Your task to perform on an android device: I am planning to visit Dubai next week and search for a hotel from October 20 to October 22 for two adults in Dubai in the airbnb.
Image 0: 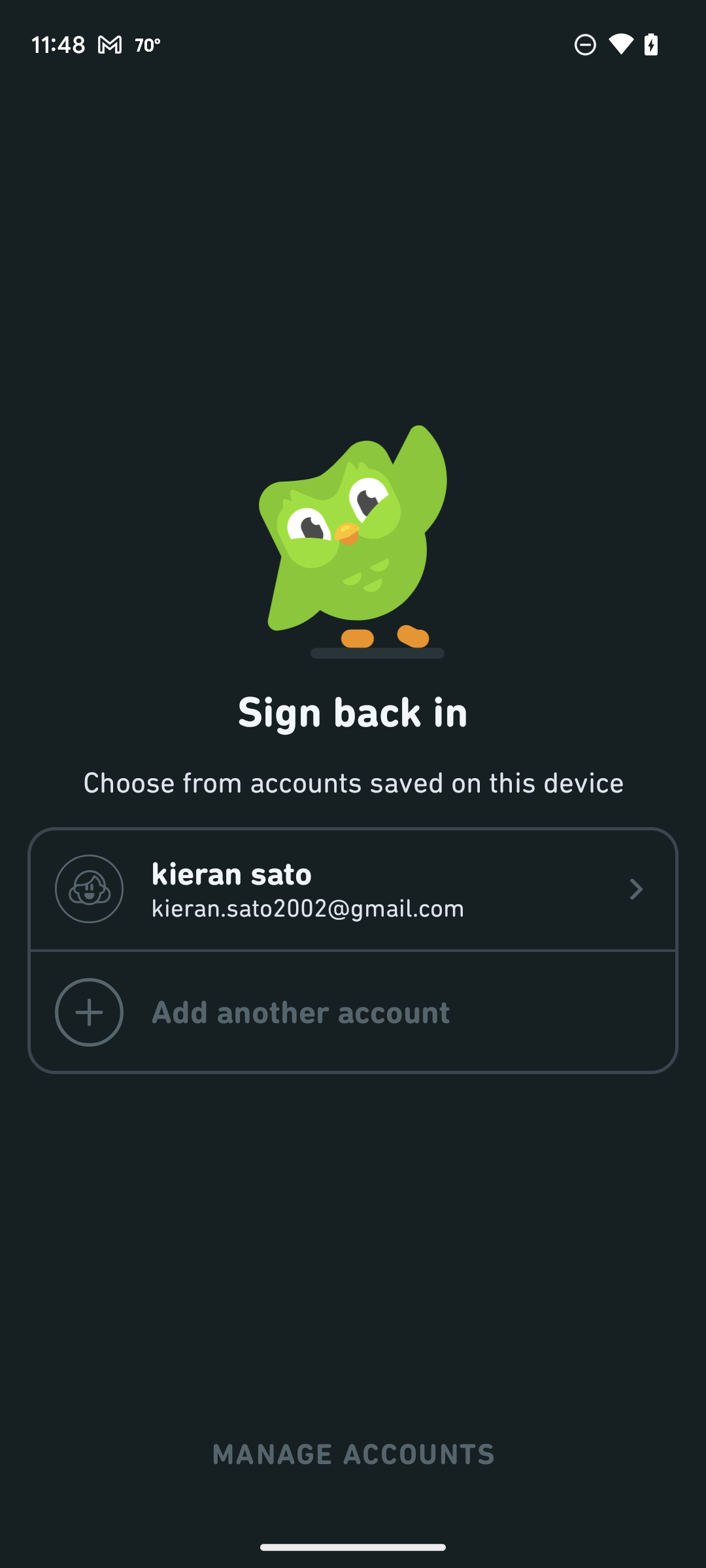
Open the airbnb app
Step 0: open app "Airbnb"
Image 1: 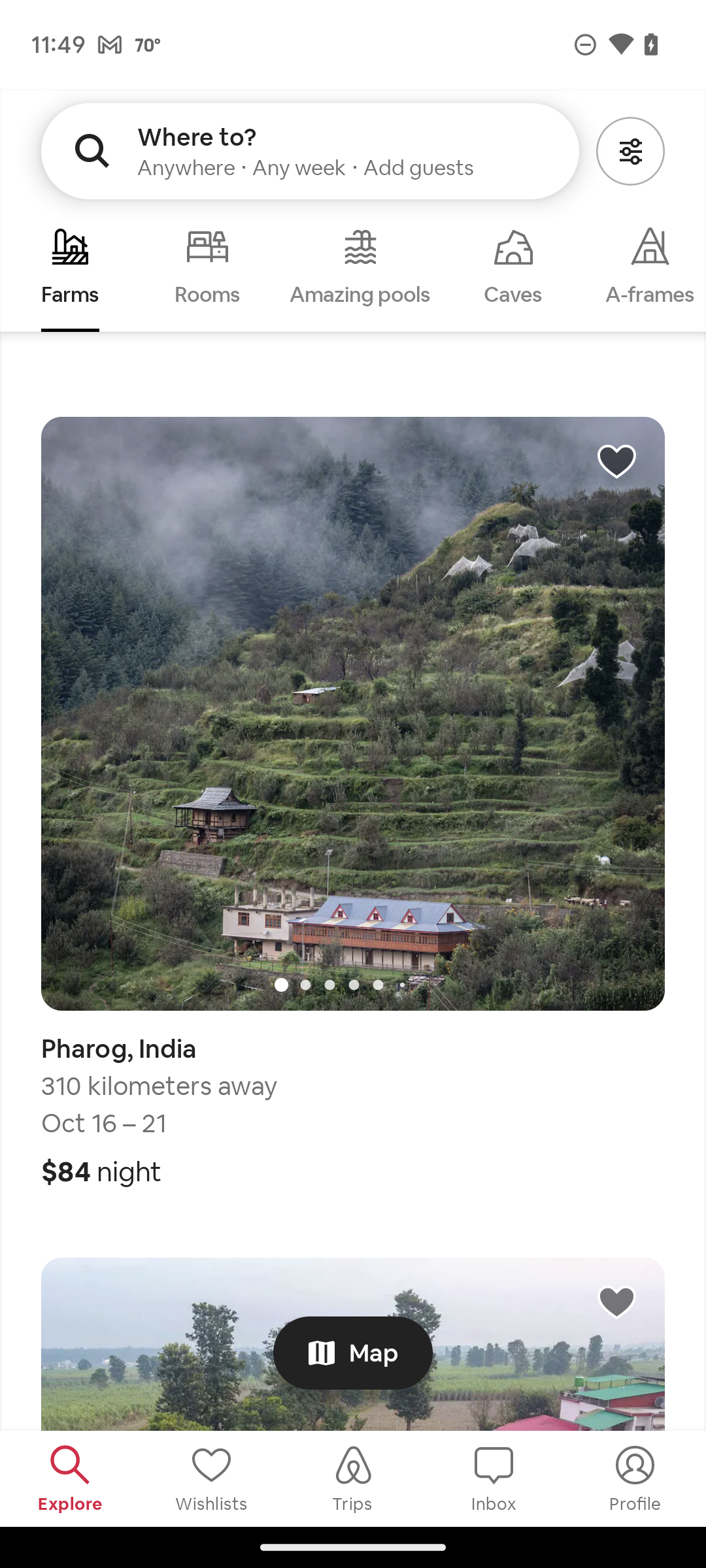
Click on the search bar
Step 1: click (197, 137)
Image 2: 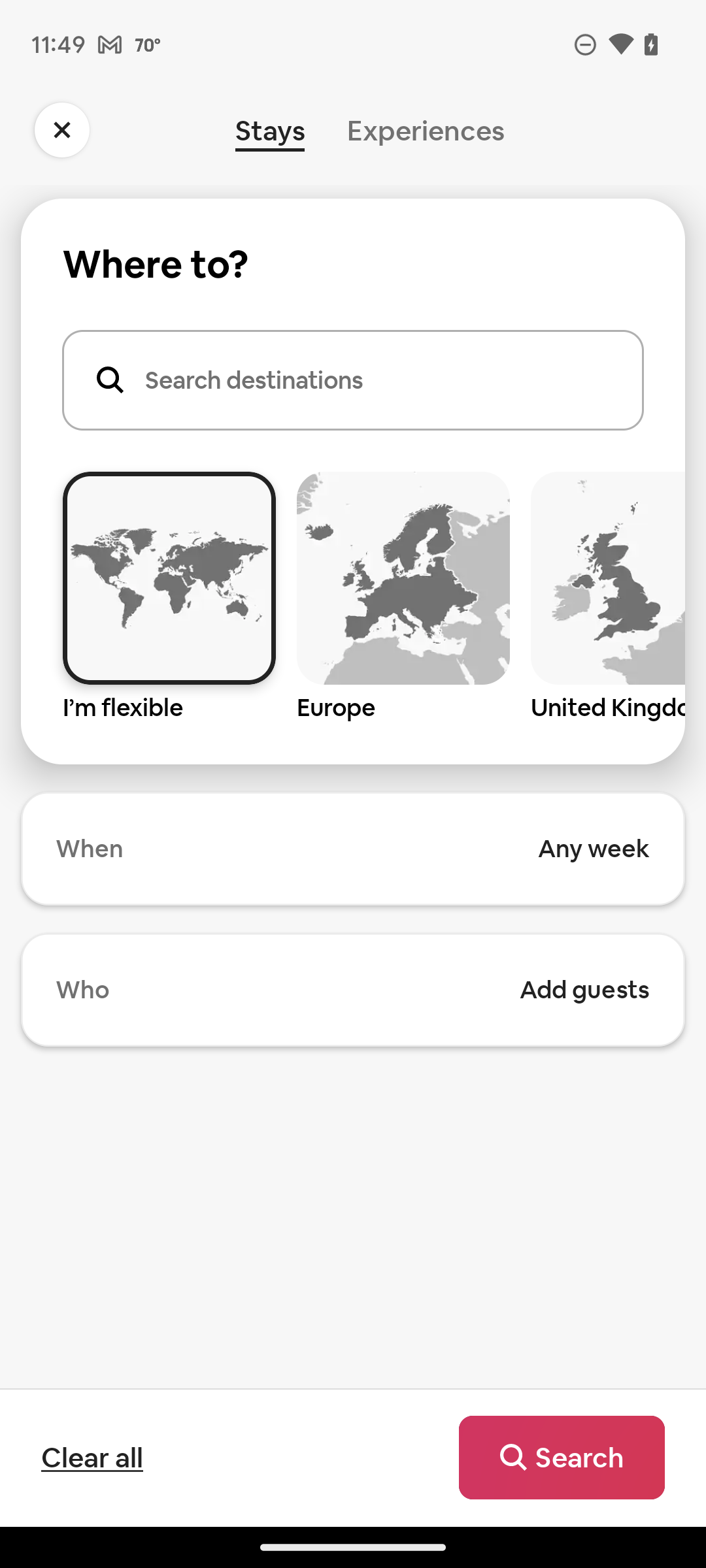
Click on the search destination.
Step 2: click (352, 482)
Image 4: 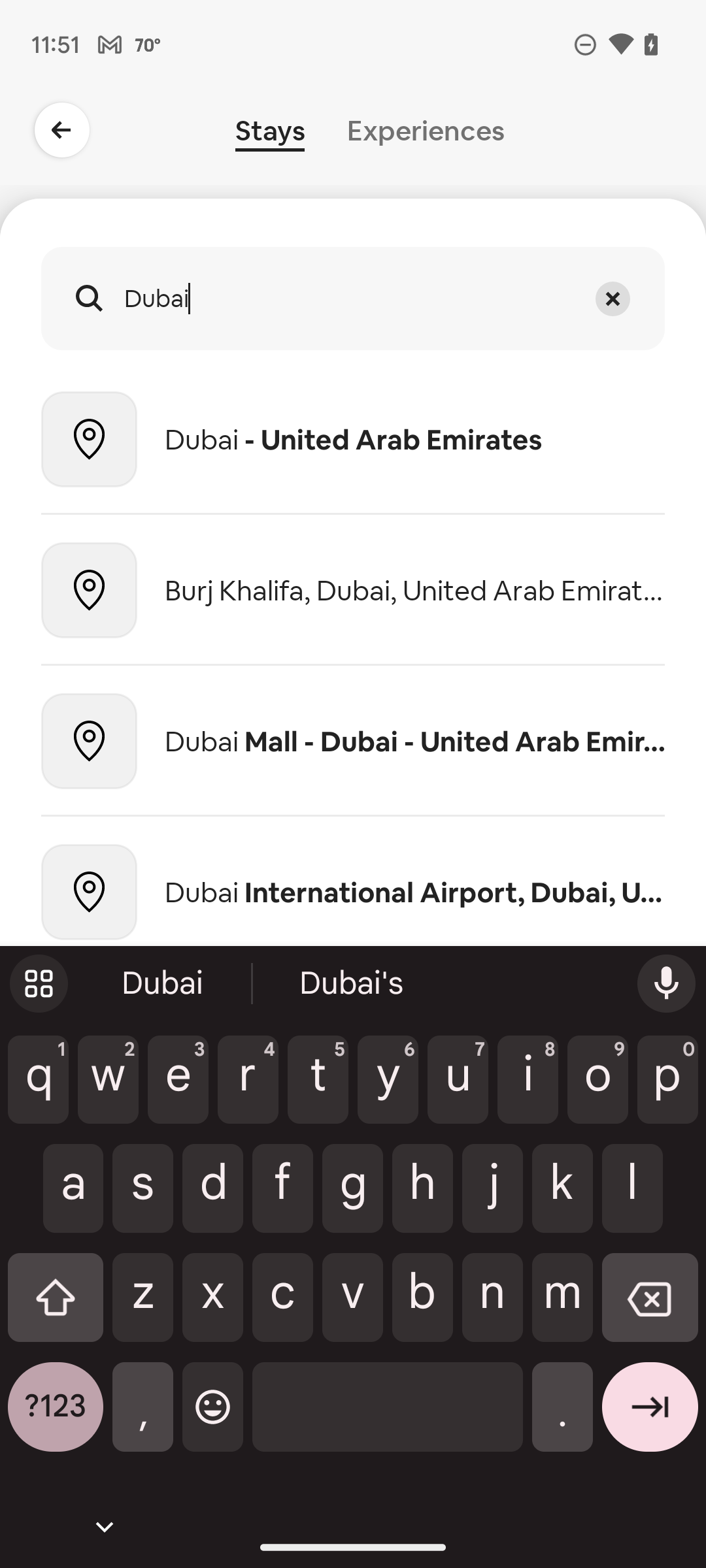
Click on Enter on the keyboard.
Step 4: click (650, 1417)
Image 5: 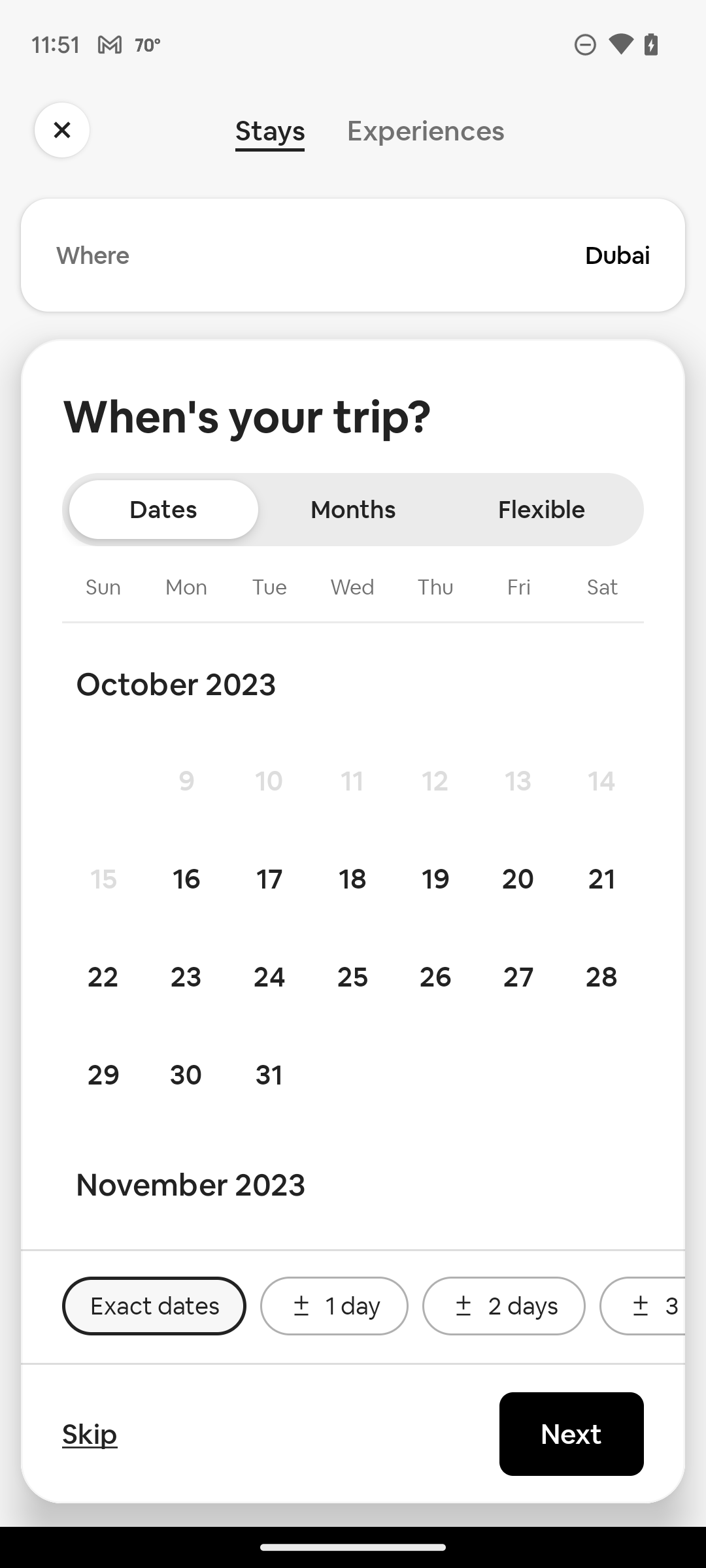
click on the 20th date
Step 5: click (518, 879)
Image 7: 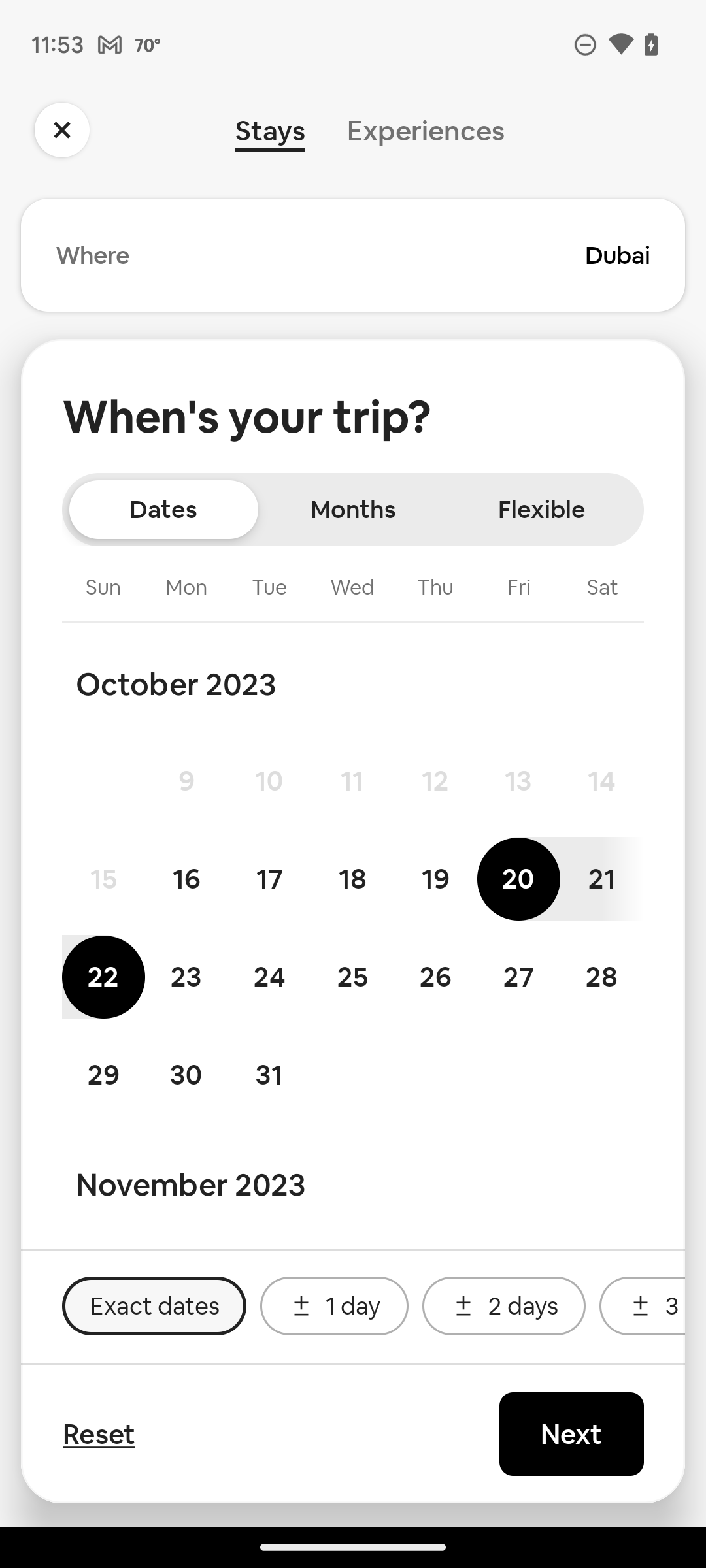
Click on the next button.
Step 7: click (571, 1434)
Image 8: 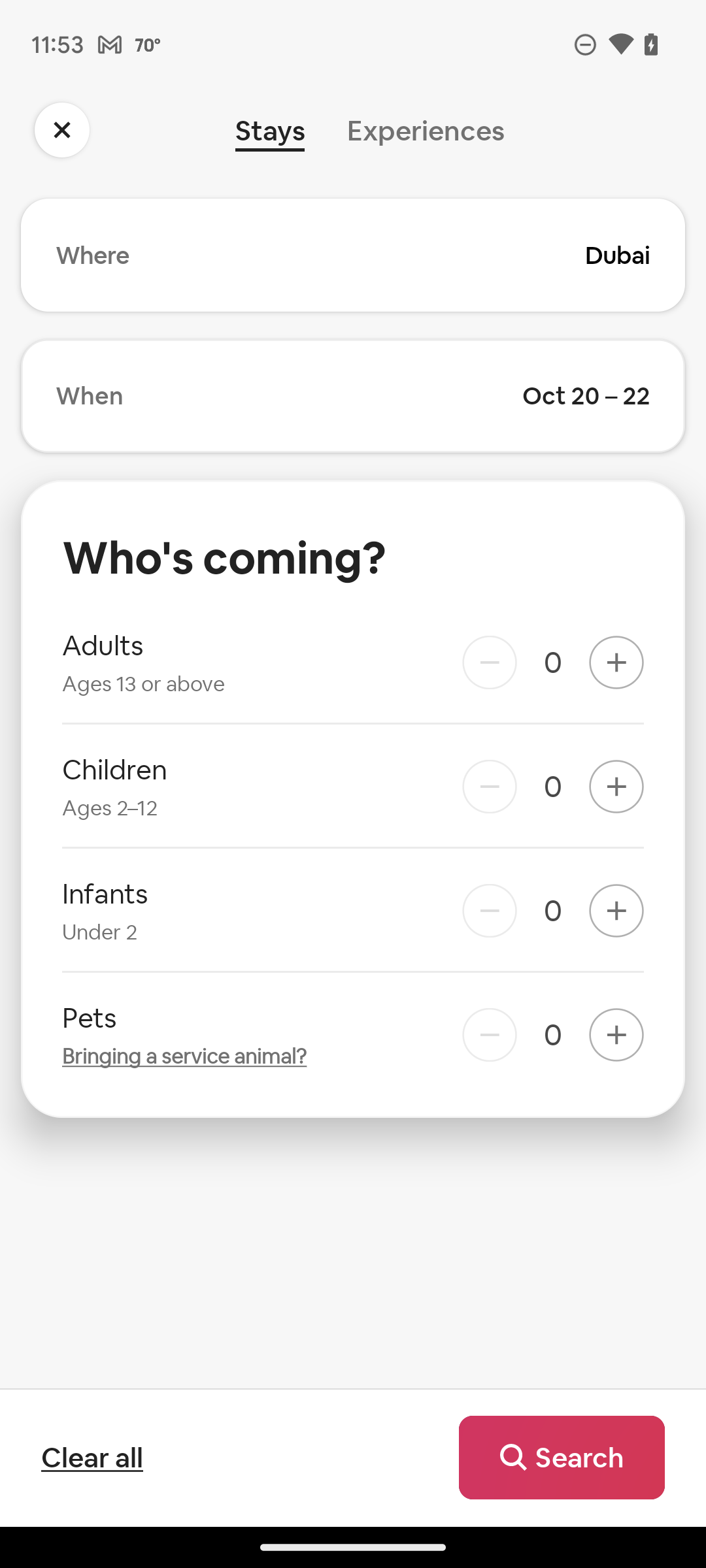
Click on the plus icon of the adults section.
Step 8: click (616, 662)
Image 9: 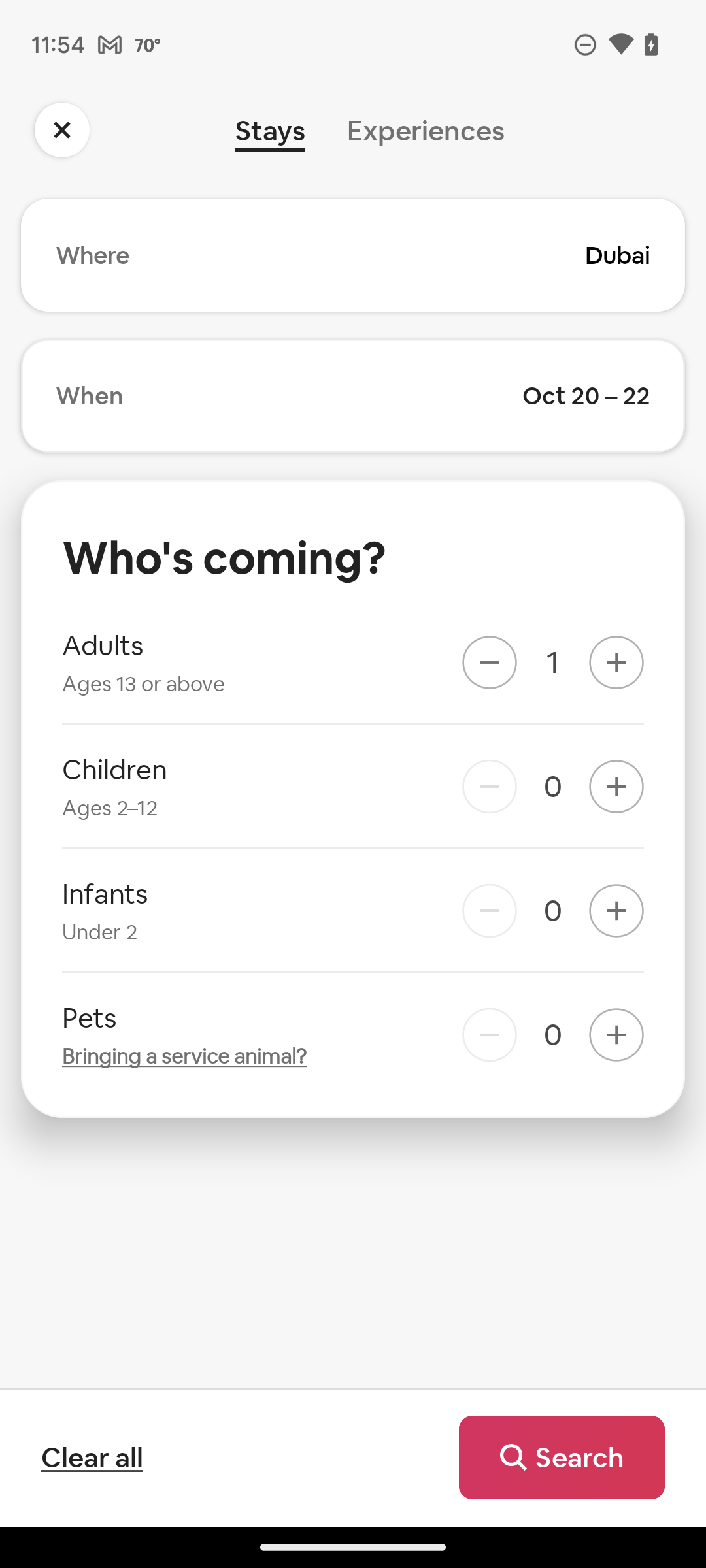
Click on the plus icon of the adults section.
Step 9: click (616, 662)
Image 10: 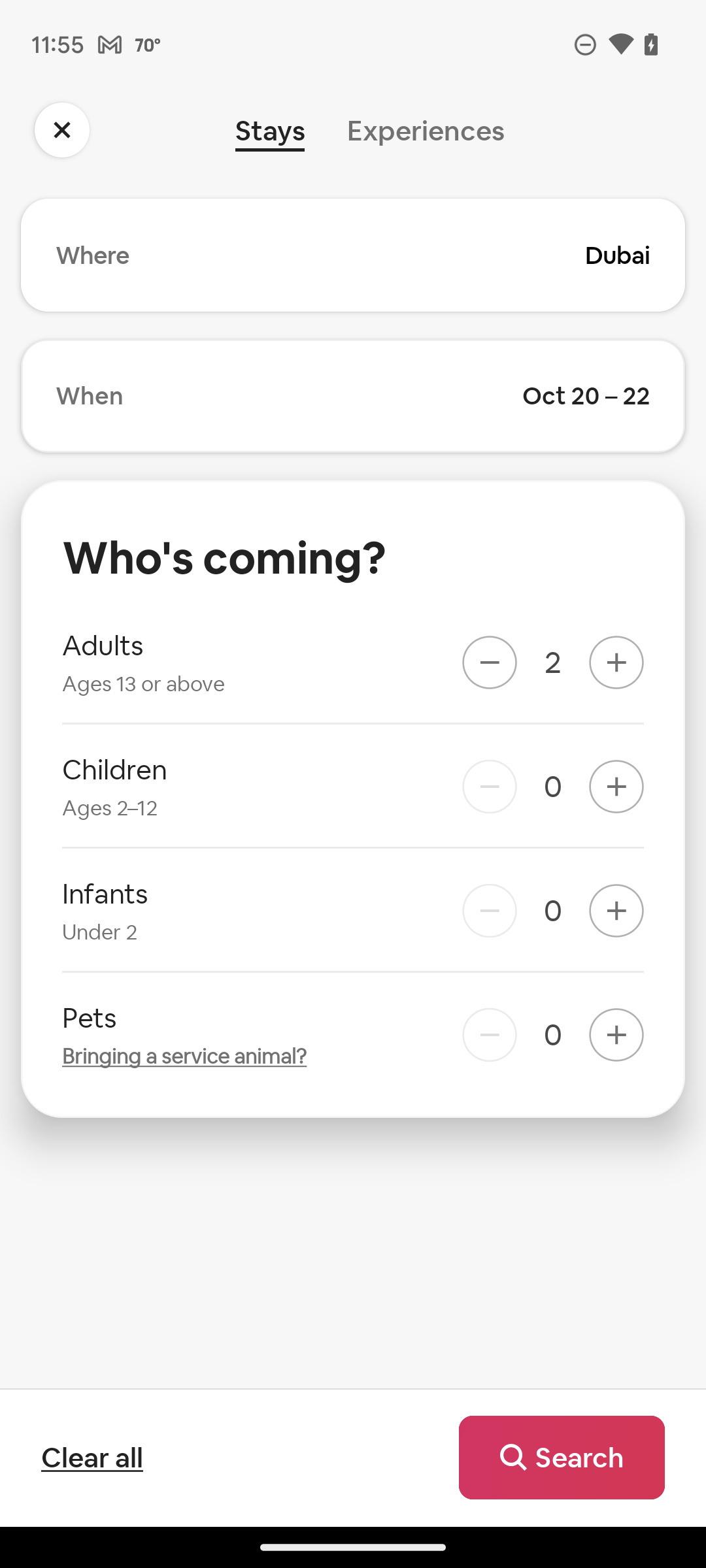
Click on the search button.
Step 10: click (562, 1458)